Your task to perform on an android device: Compare the prices offered by various vendors for the similar 1 set tubular deadbolt lock,single cylinder with 3 pcs brass key,apartment home,school dormitory door lock
Image 0: 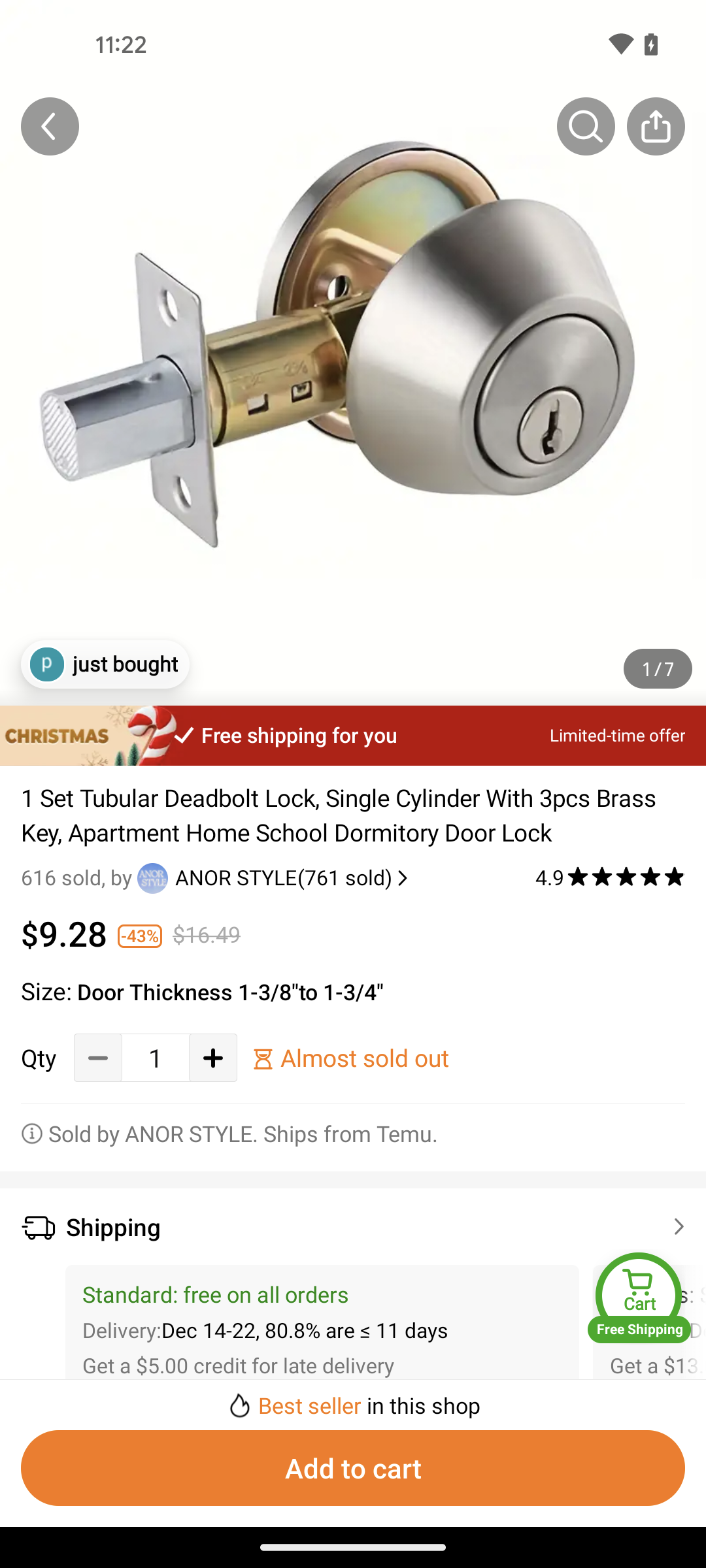
Swipe up to view the recommended similar items to compare
Step 0: scroll down
Image 1: 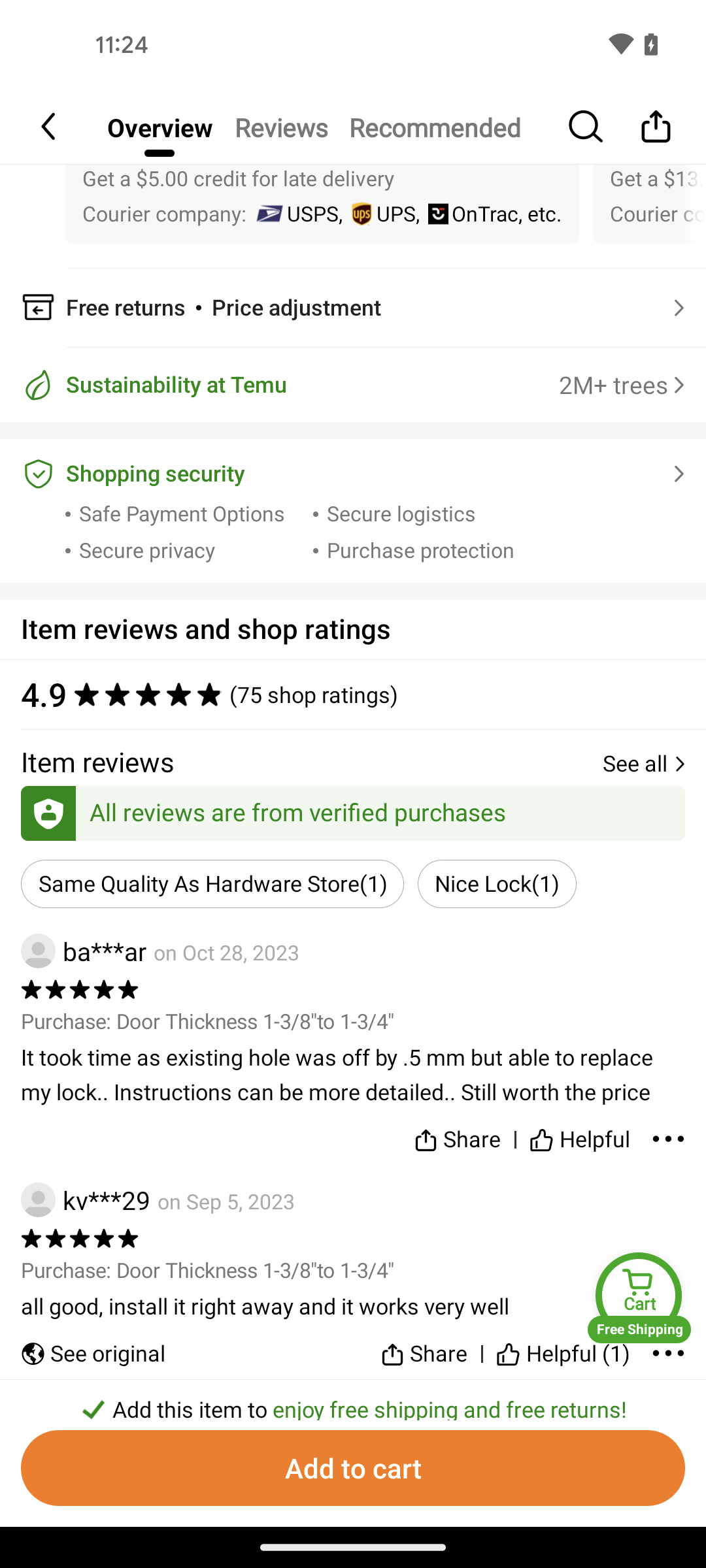
Swipe up to view the recommended similar items to compare
Step 1: scroll down
Image 2: 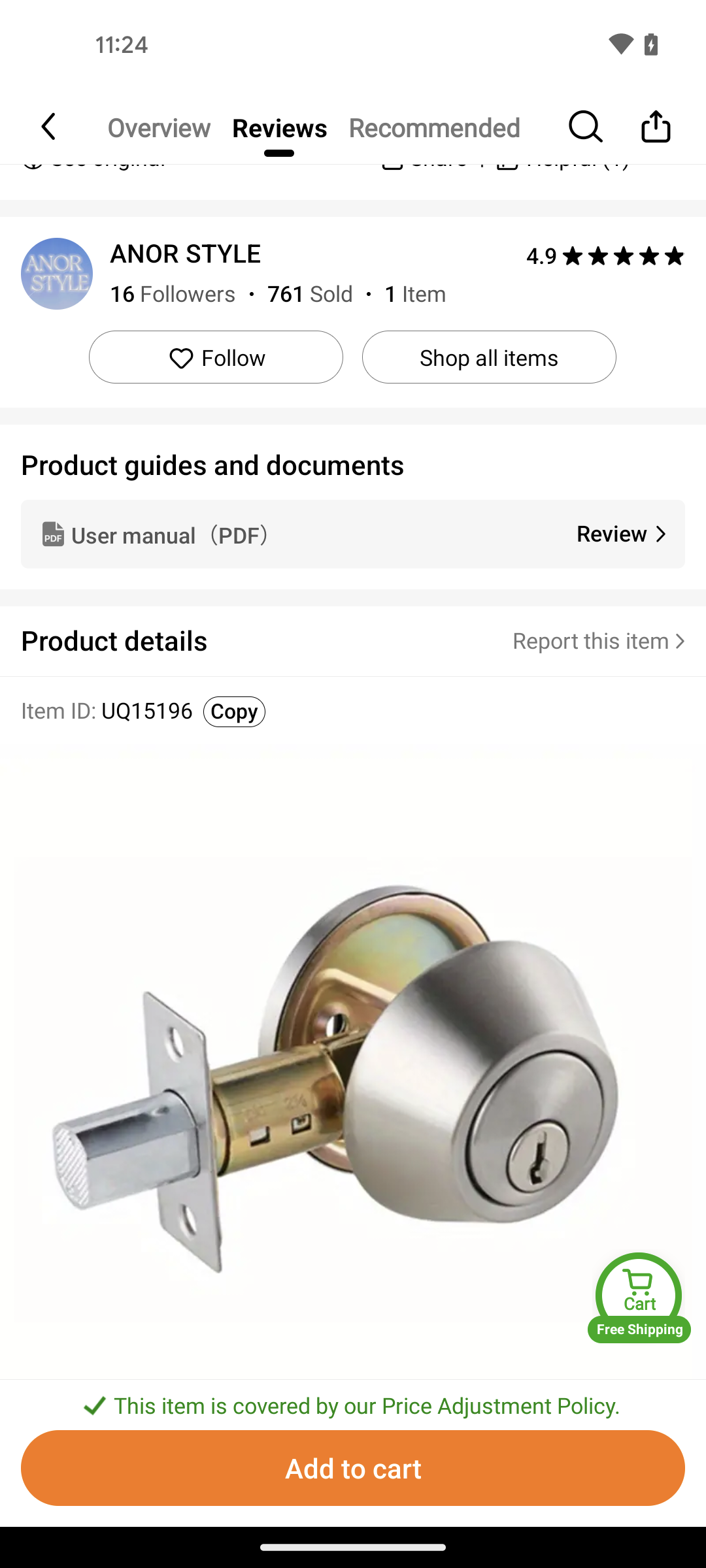
Tap on the recommended option at the top of the screen
Step 2: click (424, 150)